Your task to perform on an android device: Search for Lakme 9 to 5 CC Mousse Frappe in purplle app
Image 0: 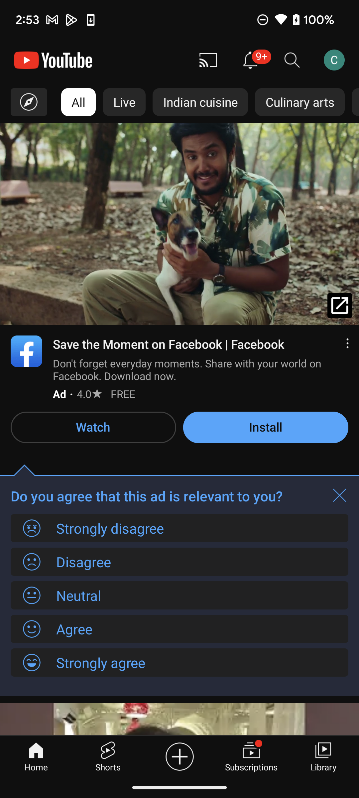
Open the Purplle app
Step 0: open app "Purplle"
Image 1: 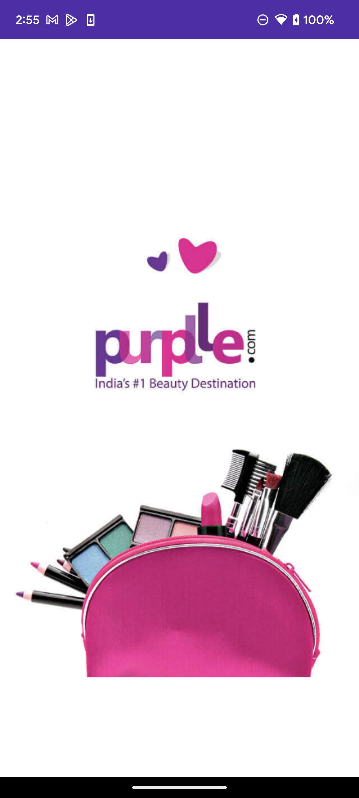
Open the Purplle app
Step 1: wait
Image 2: 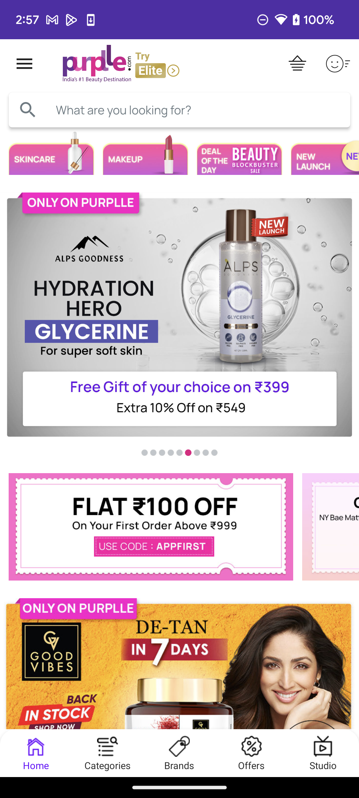
Click on the search bar at the top of the screen
Step 2: click (179, 110)
Image 3: 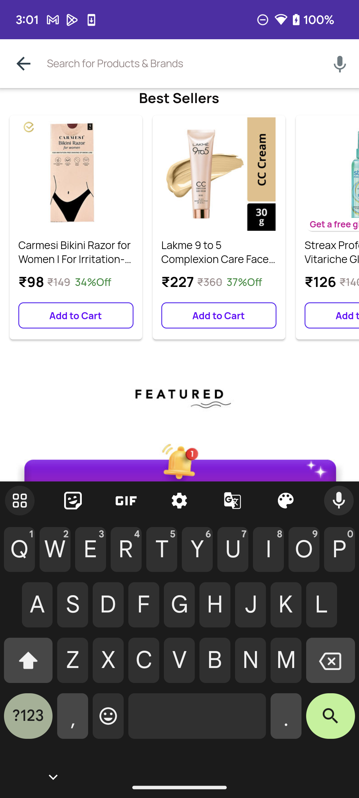
Type" Lakme 9 to 5 CC Mousse Frappe " on the search bar.
Step 3: type " Lakme 9 to 5 CC Mousse Frappe "
Image 4: 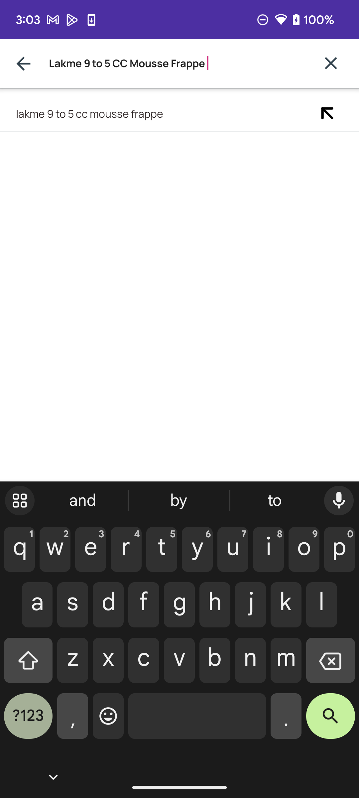
Click on the search icon on the keyboard.
Step 4: click (330, 721)